Your task to perform on an android device: Look for the door locks with door locks category on the flipkart app before making a decision. I want to add specifications.
Image 0: 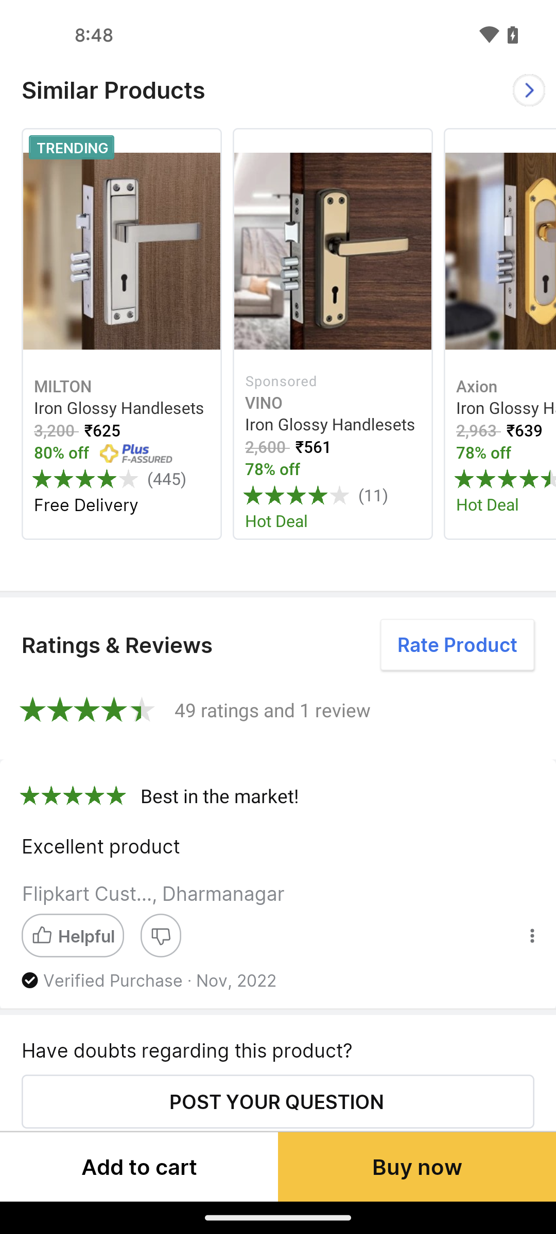
Go back to the previous page
Step 0: press back button
Image 1: 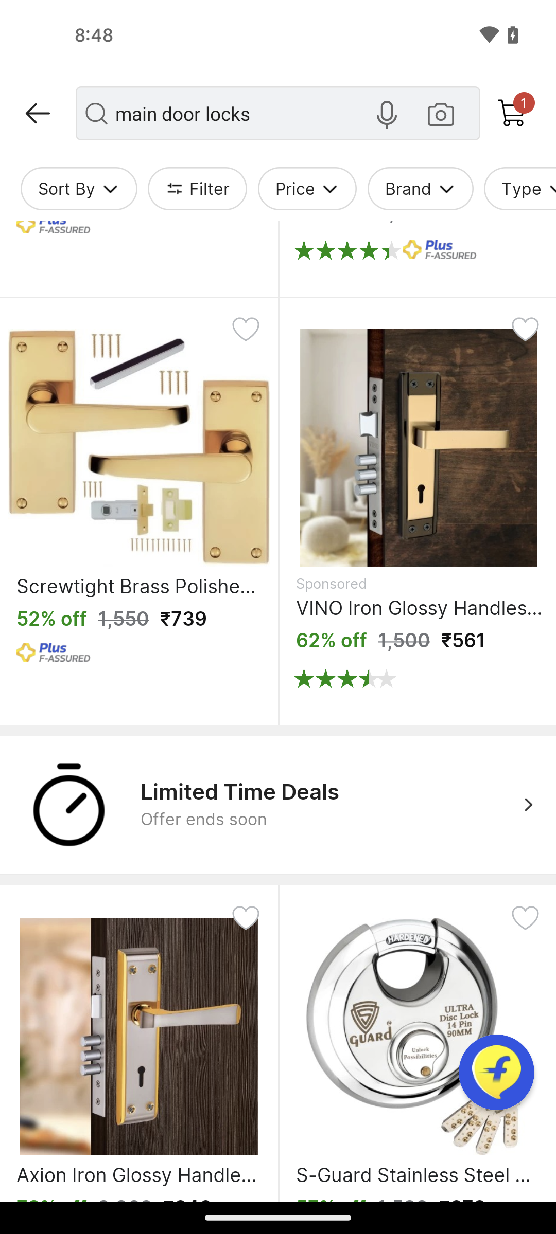
Tap on the filter option
Step 1: click (210, 189)
Image 2: 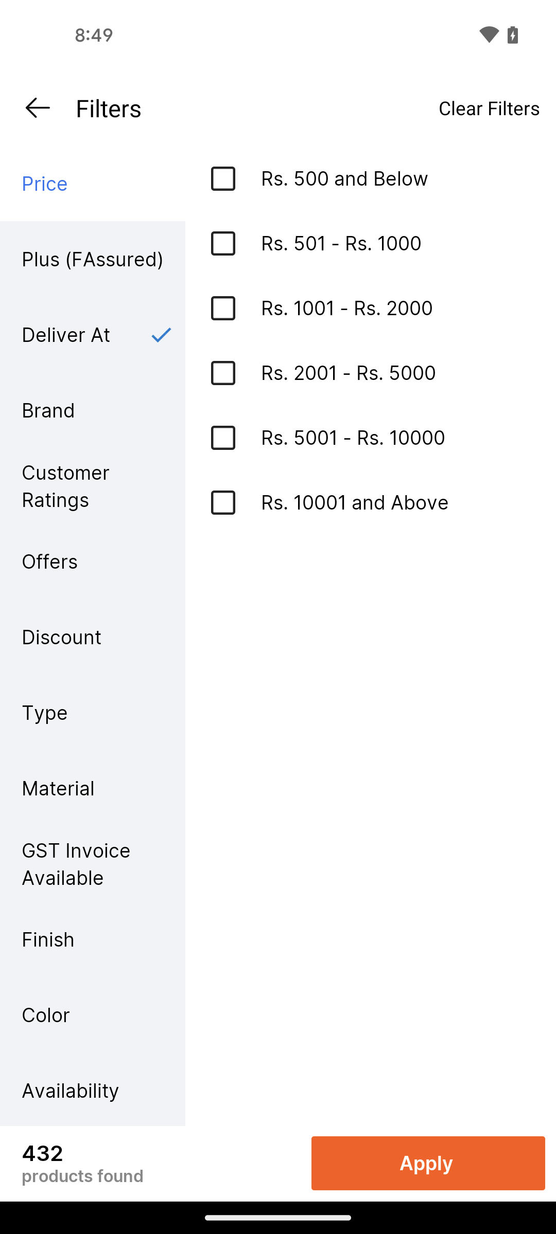
Swipe up to view the category option
Step 2: scroll down
Image 3: 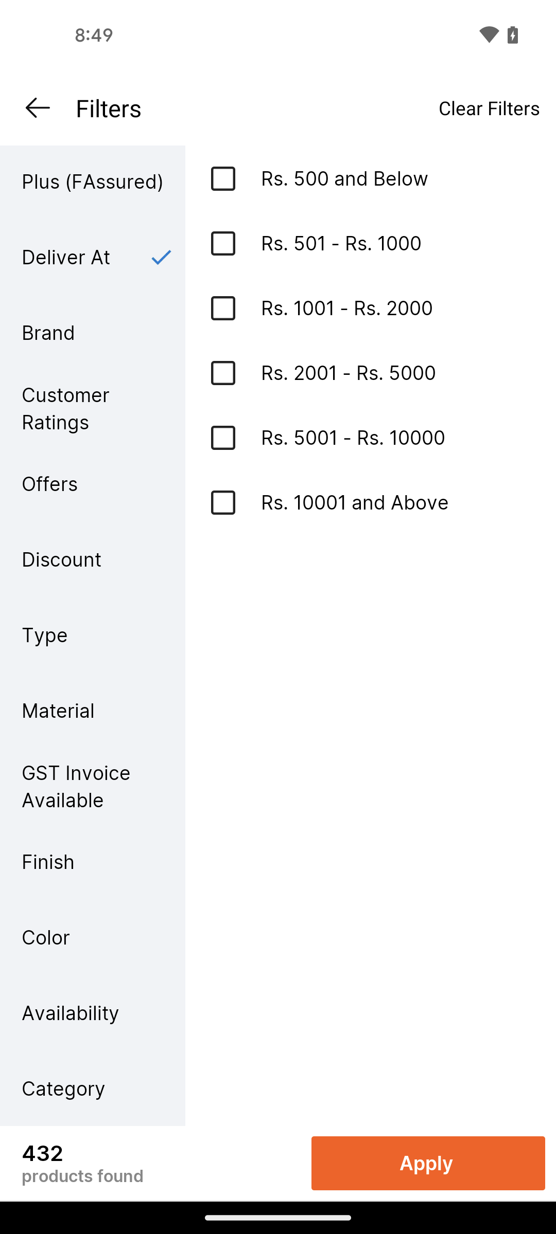
Tap on the category option
Step 3: click (92, 1088)
Image 4: 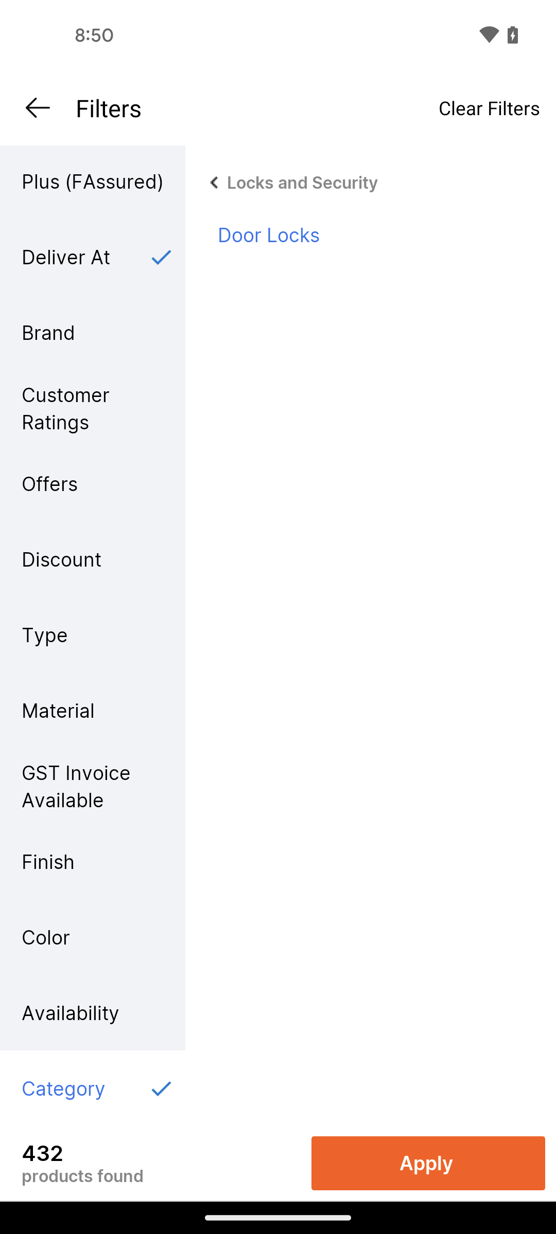
Tap on the locks and security
Step 4: click (295, 189)
Image 5: 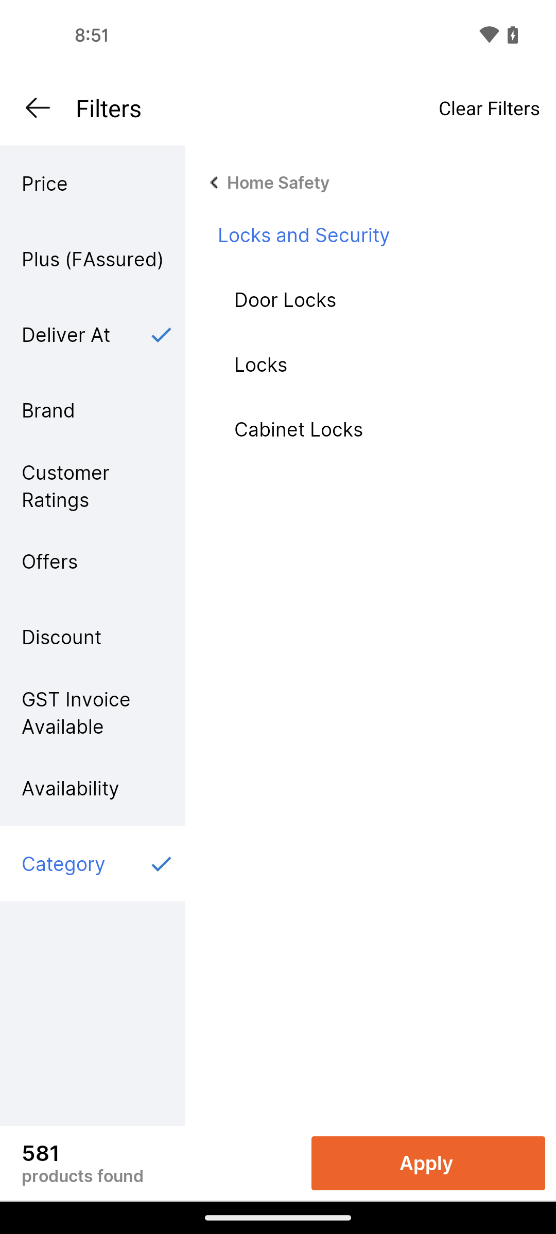
Tap on the door locks option
Step 5: click (382, 299)
Image 6: 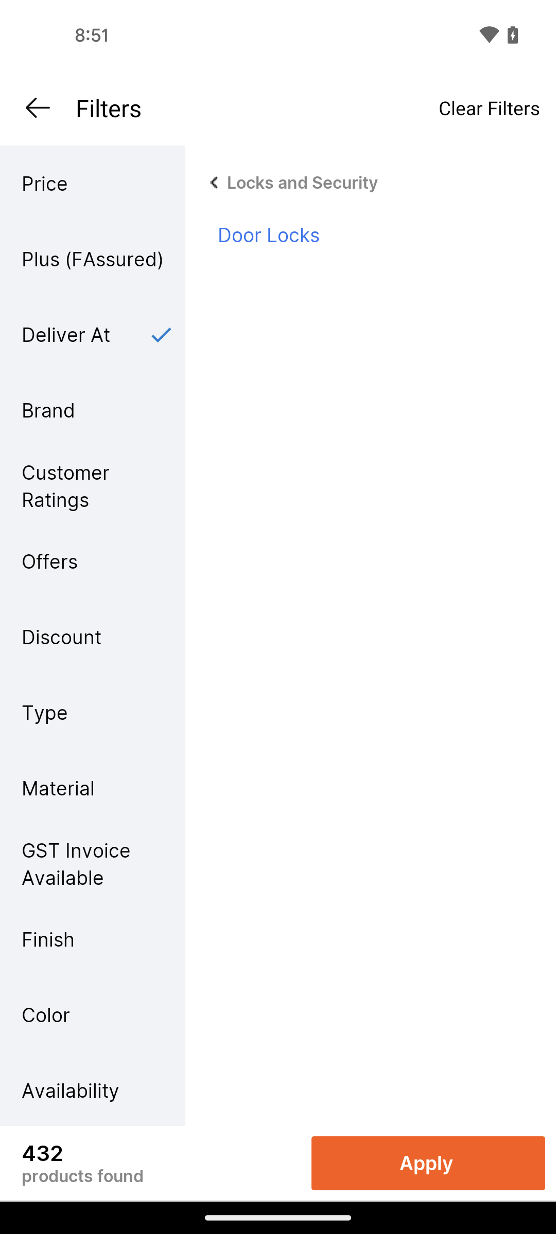
Tap on the apply button
Step 6: click (428, 1163)